Your task to perform on an android device: Turn on the recipe notifications in the SideChef app to get all the new updates from the recipe creator.
Image 1: 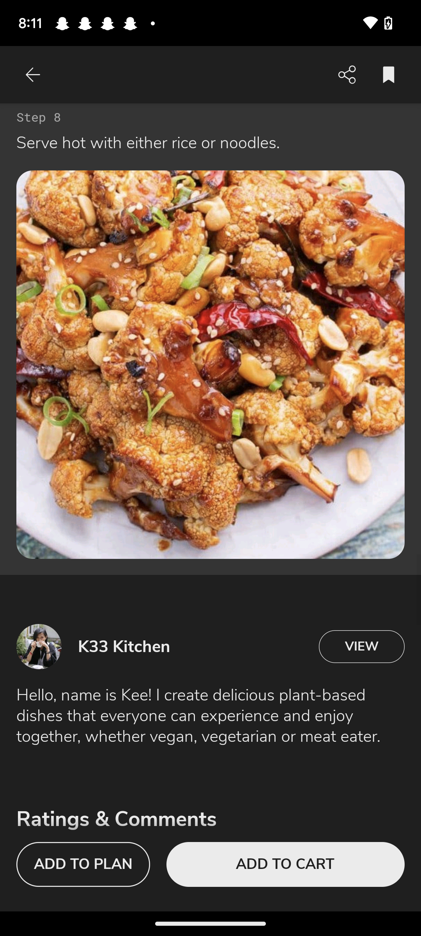
Click on the arrow icon at the top left corner of the screen.
Step 1: click (206, 76)
Image 2: 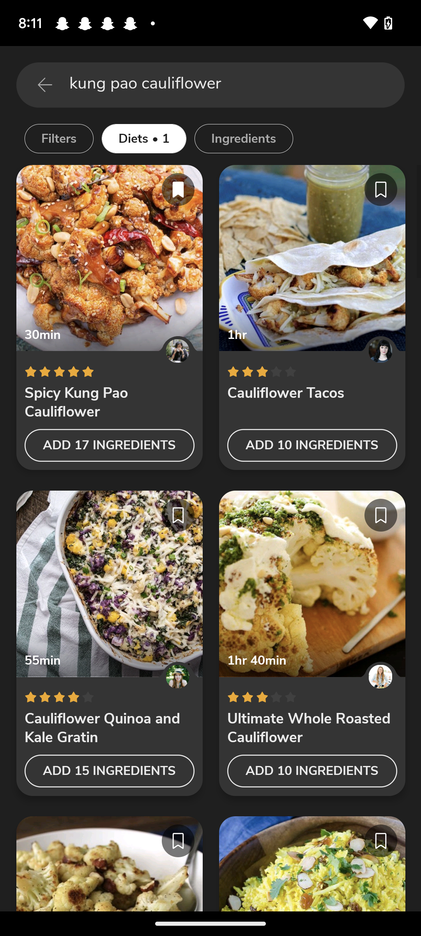
Click on the arrow icon at the top left corner of the screen.
Step 2: click (45, 85)
Image 3: 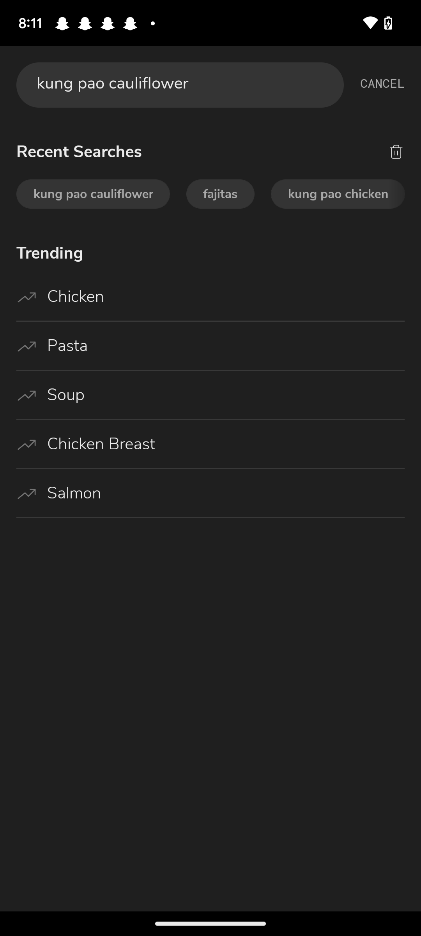
Click on cancel option at the top right corner of the screen.
Step 3: click (382, 83)
Image 6: 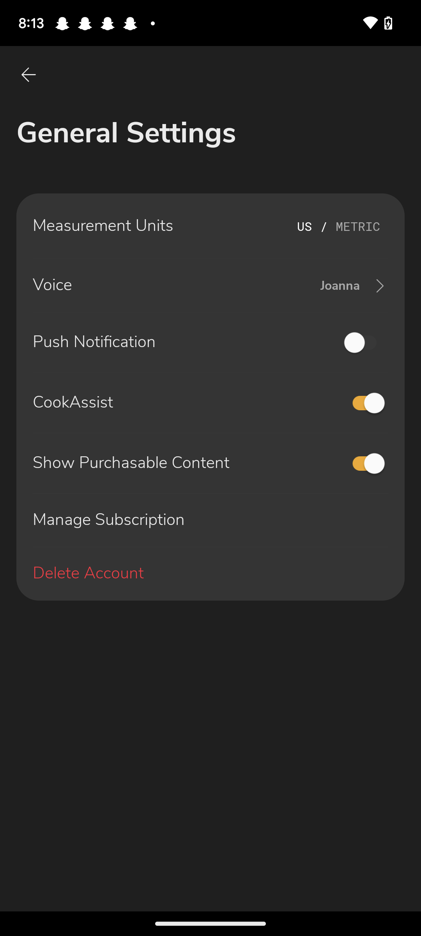
Click on the first toggle icon on the right side of the screen.
Step 6: click (364, 342)